Your task to perform on an android device: I want to know the historical exchange rates of the GBP to CAD for the last 05 years using the Currency app.
Image 0: 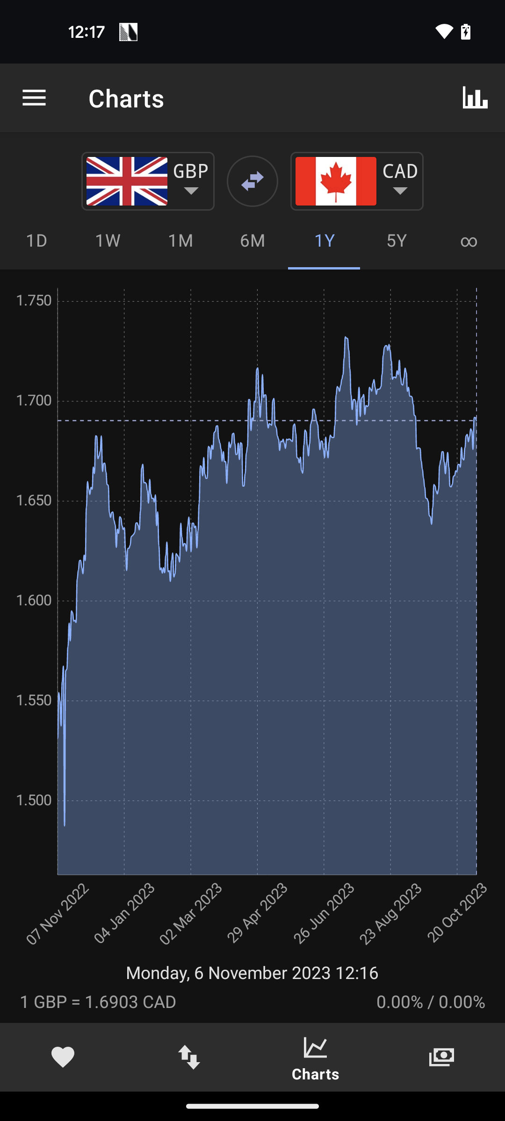
Click on the 5Y button
Step 0: click (396, 240)
Image 1: 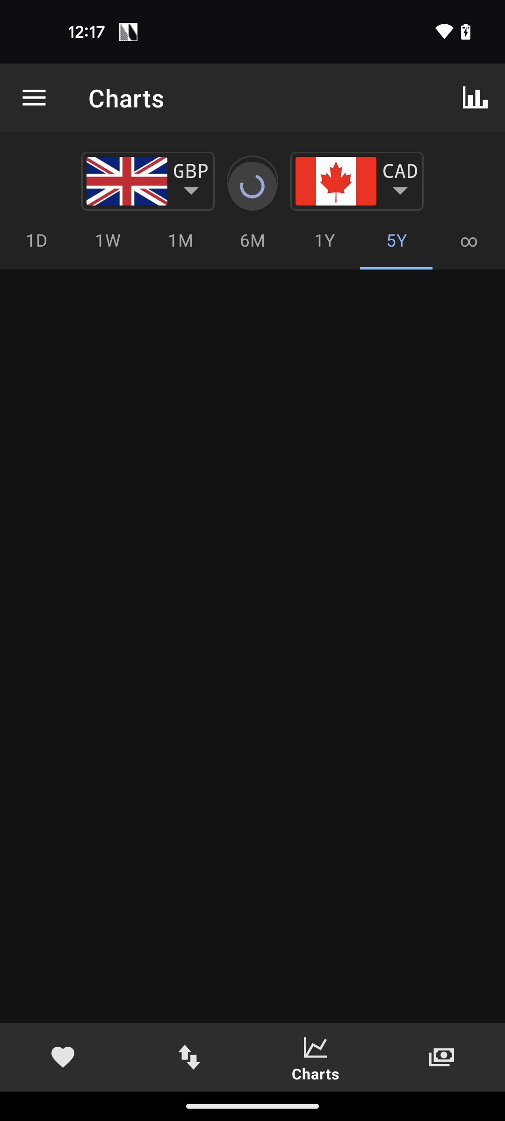
Click on the 5Y button
Step 1: wait